Your task to perform on an android device: In the Yatra app,find a flight from Bangalore to Chennai departing on August 17, 2023 and returning on August 22, 2023 then select a flight after 2:00 p.m
Image 0: 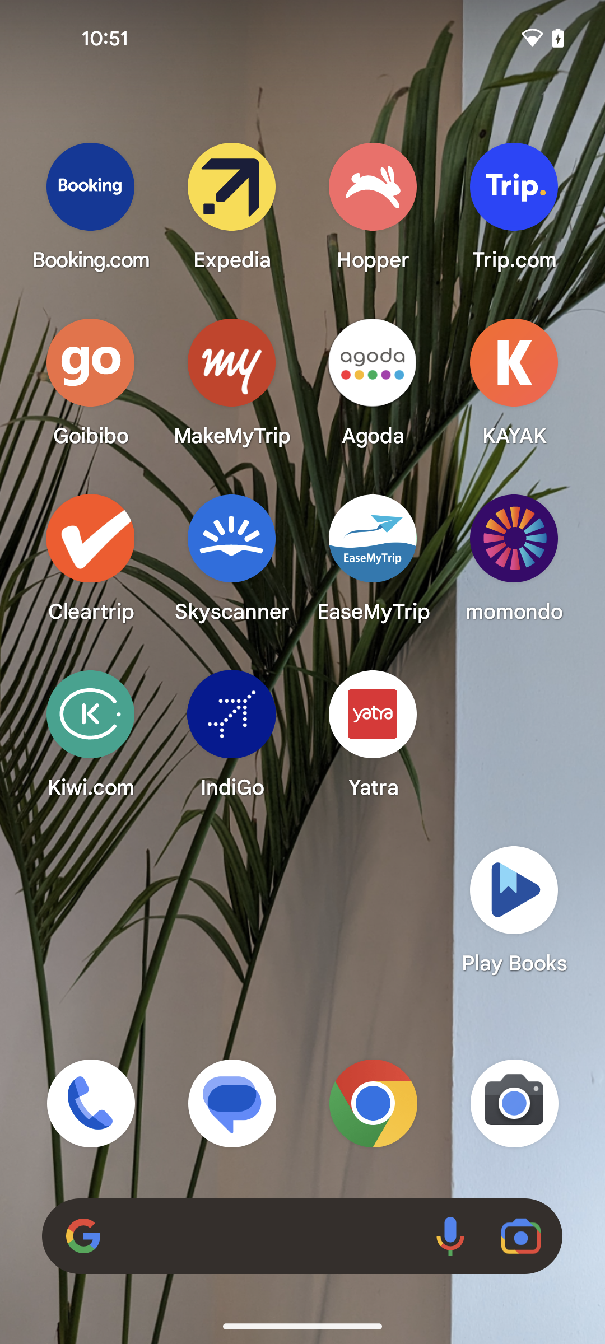
Open the Yatra app
Step 0: open app "Yatra"
Image 1: 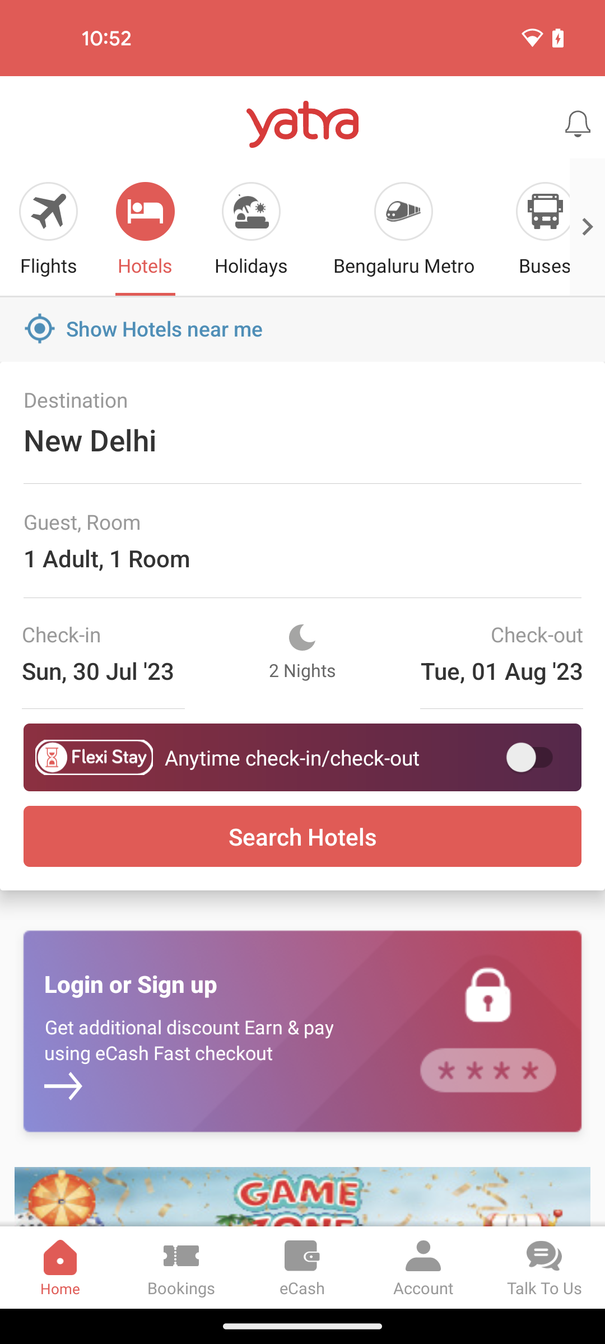
Tap on the flights option at the left top corner of the screen
Step 1: click (48, 211)
Image 2: 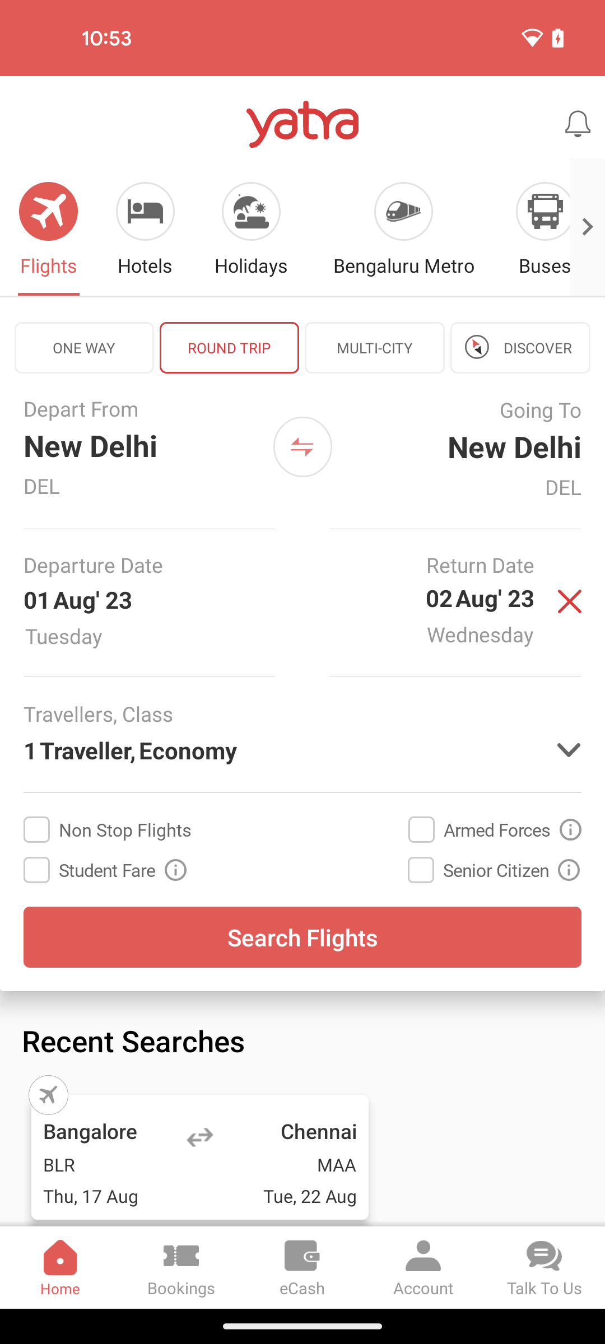
Click on the departure section
Step 2: click (137, 445)
Image 3: 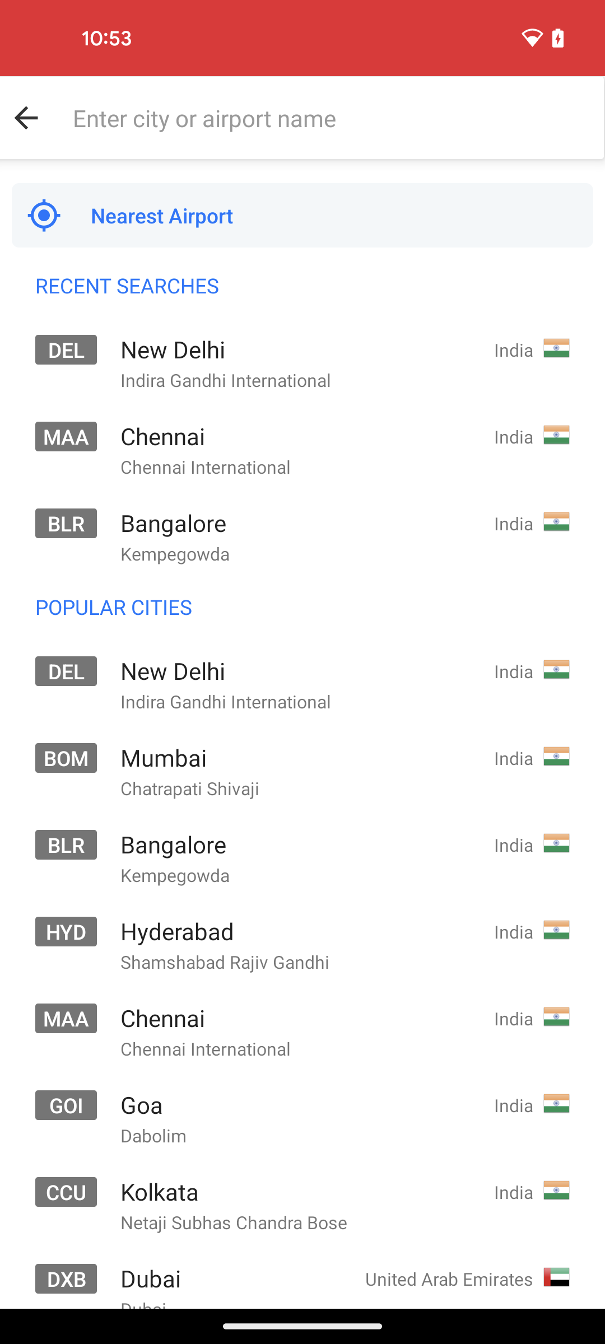
Select the Bangalore option
Step 3: click (302, 537)
Image 4: 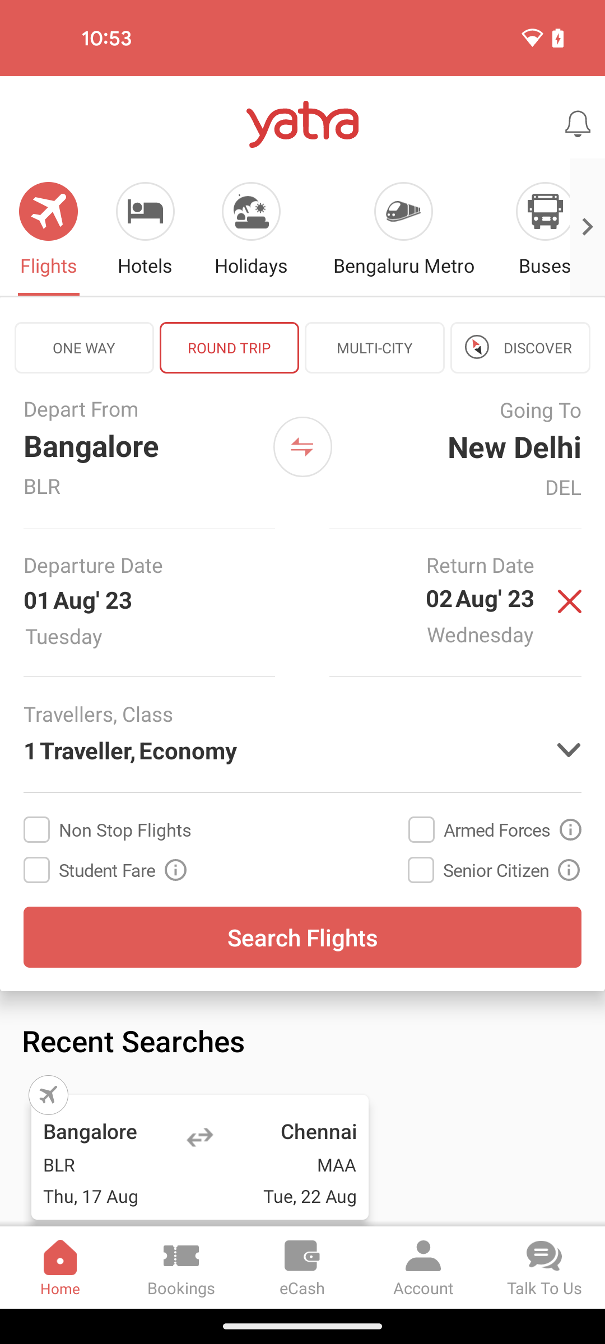
tap on the arrival section 
Step 4: click (468, 409)
Image 5: 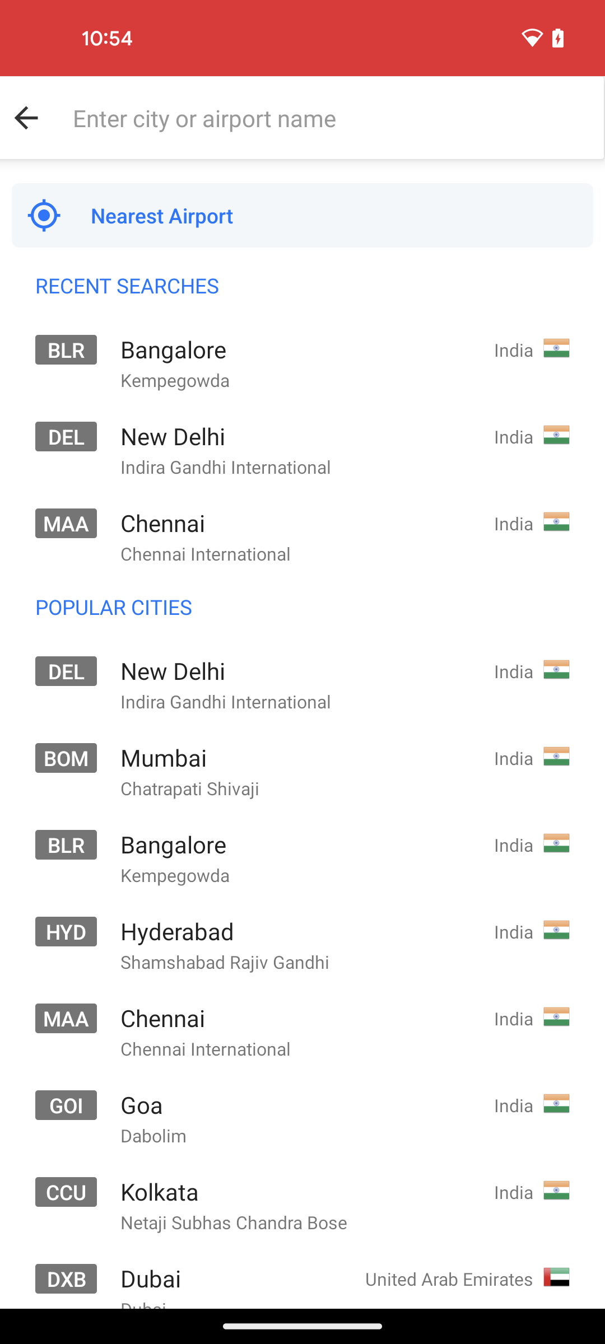
Select the location Chennai
Step 5: click (162, 522)
Image 6: 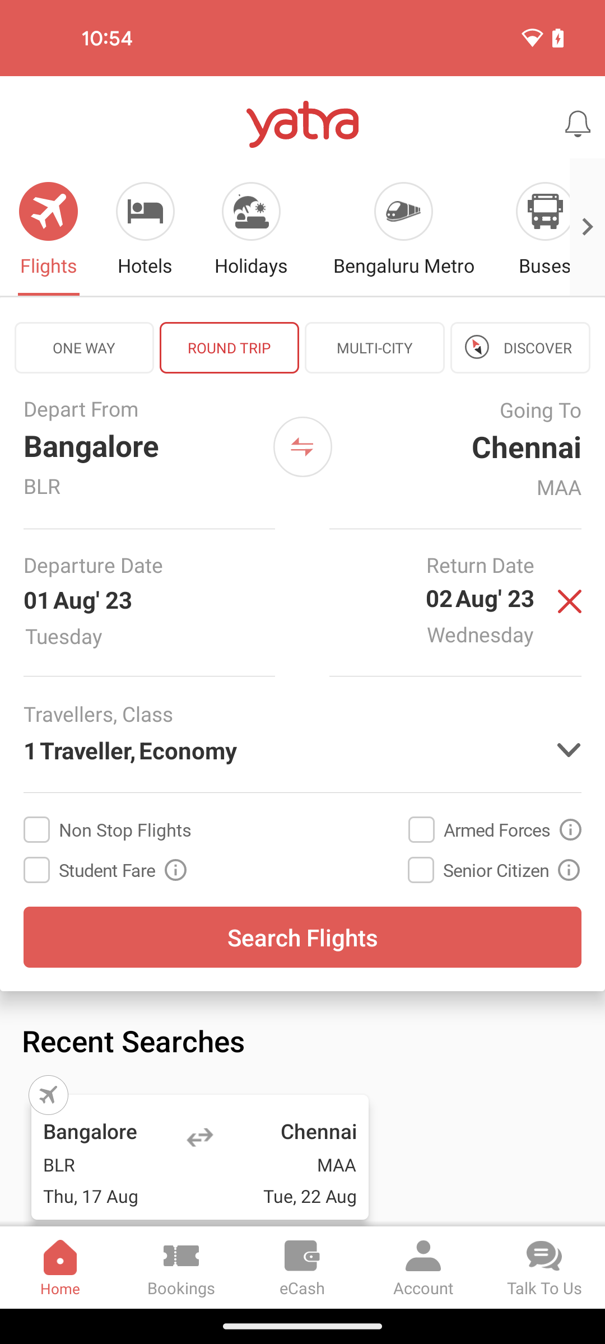
Tap on the departure date section
Step 6: click (151, 602)
Image 7: 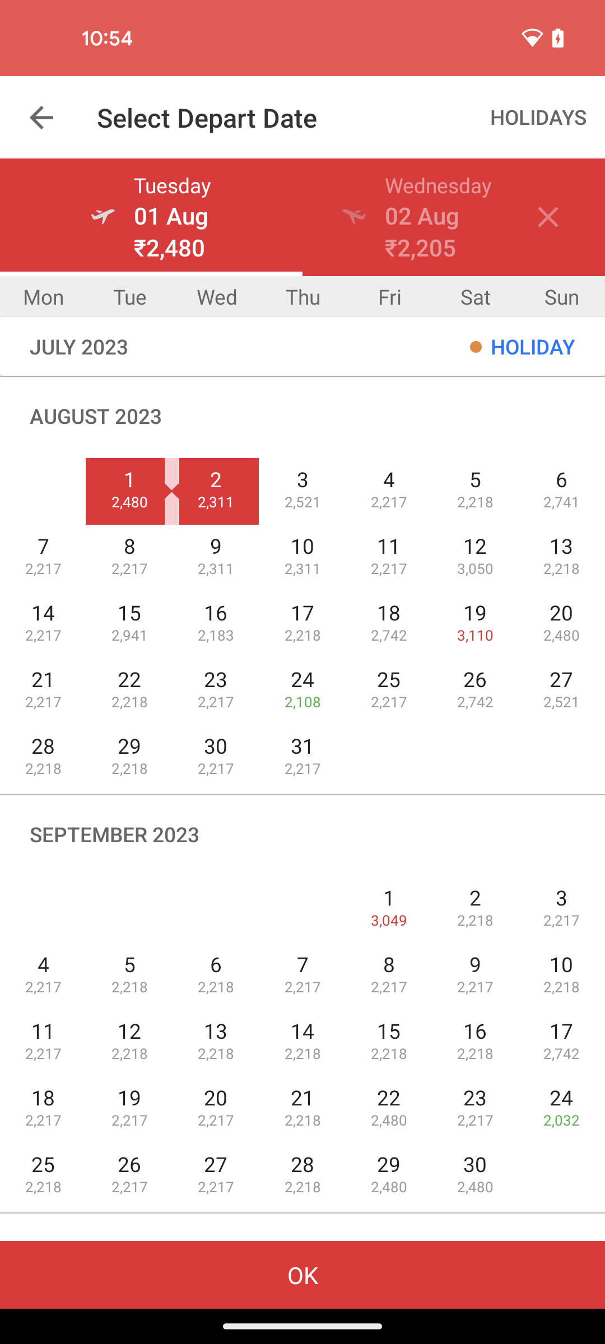
Select the departure date 17 august
Step 7: click (302, 611)
Image 8: 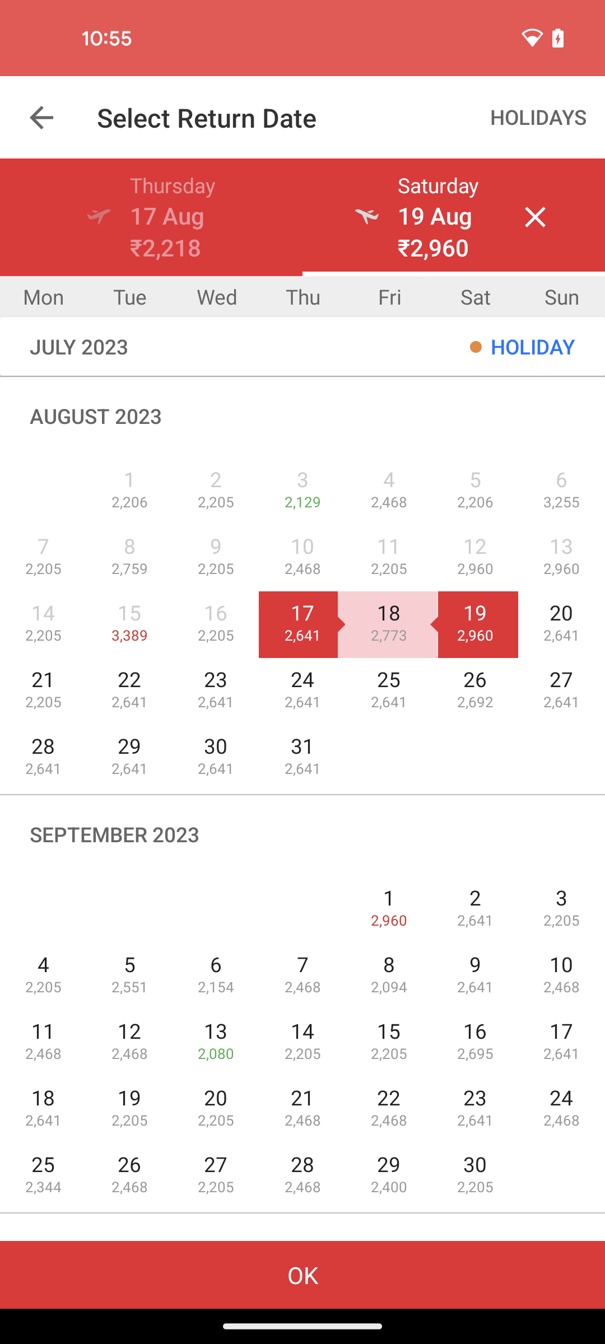
Tap on the return date section
Step 8: click (438, 185)
Image 9: 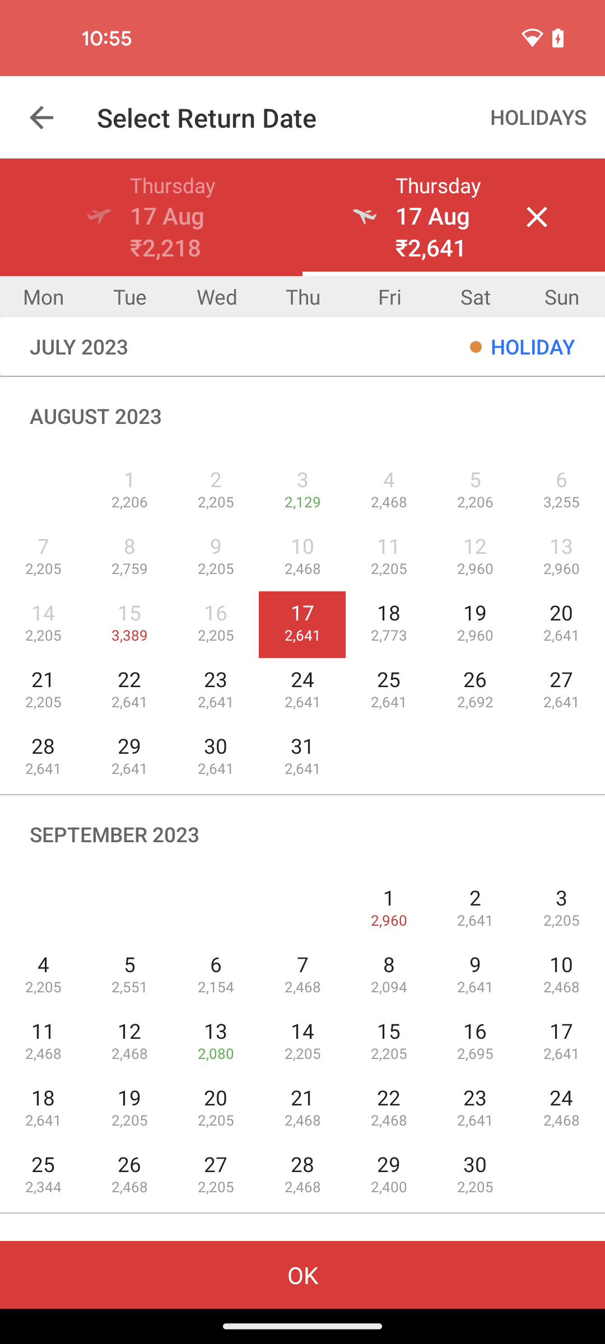
Select the return date 22 august
Step 9: click (114, 682)
Image 10: 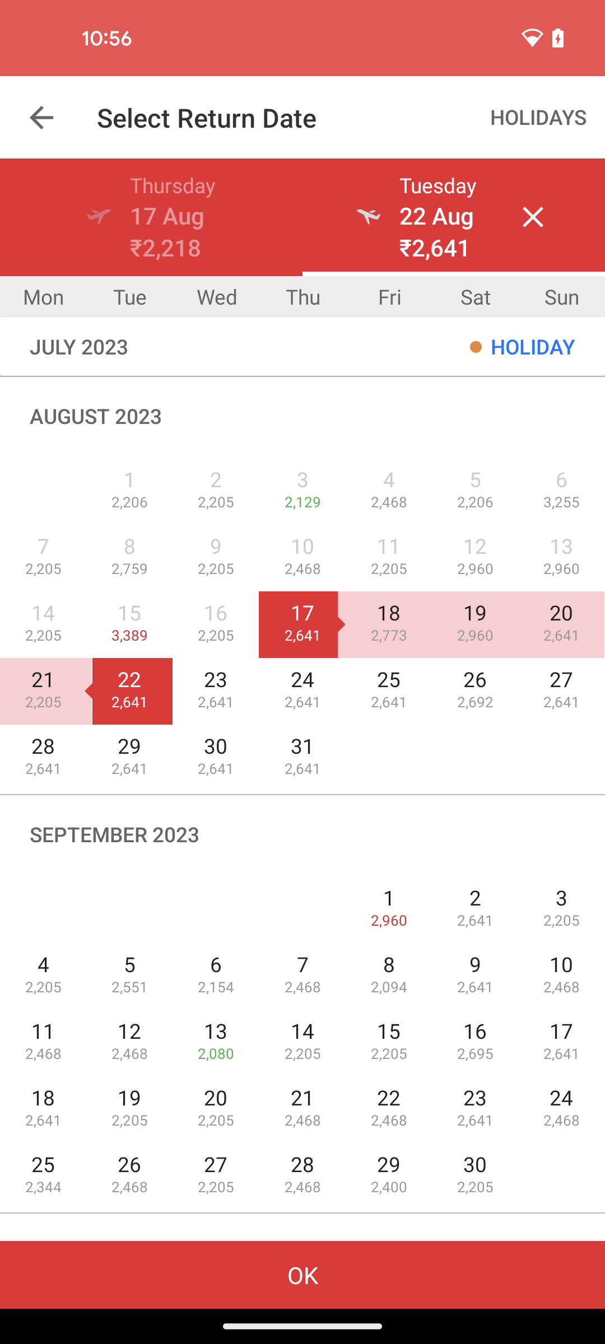
Tap on the OK button at the bottom of the screen
Step 10: click (302, 1267)
Image 11: 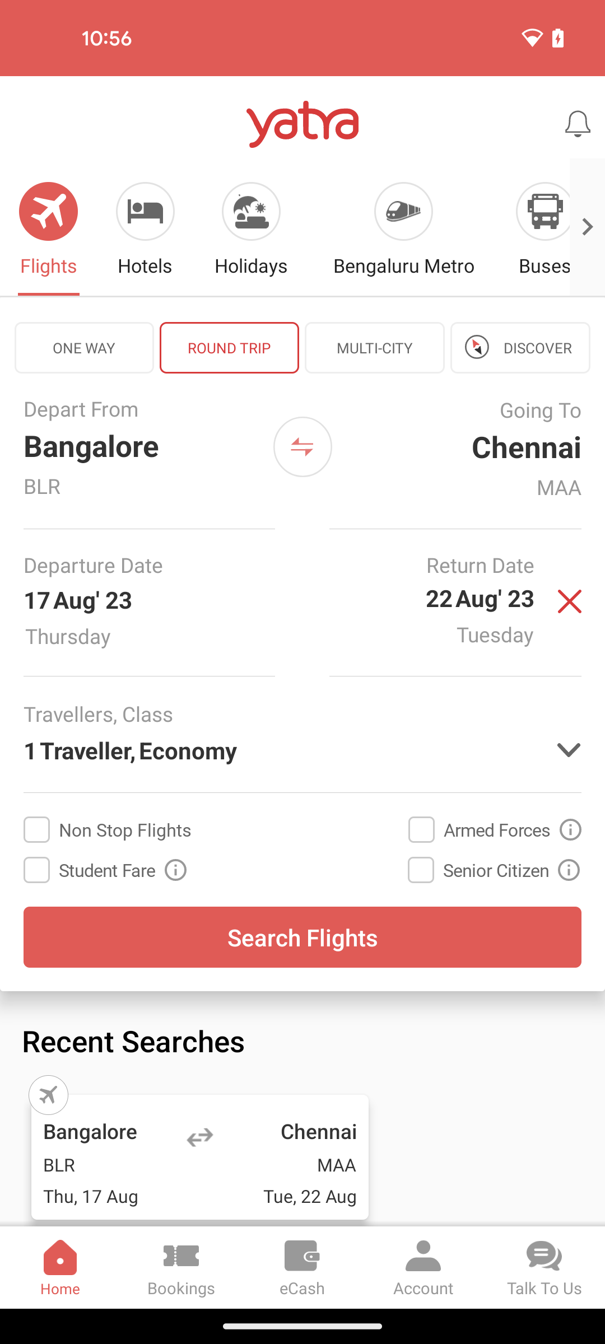
Tap on the search flights button
Step 11: click (302, 937)
Image 12: 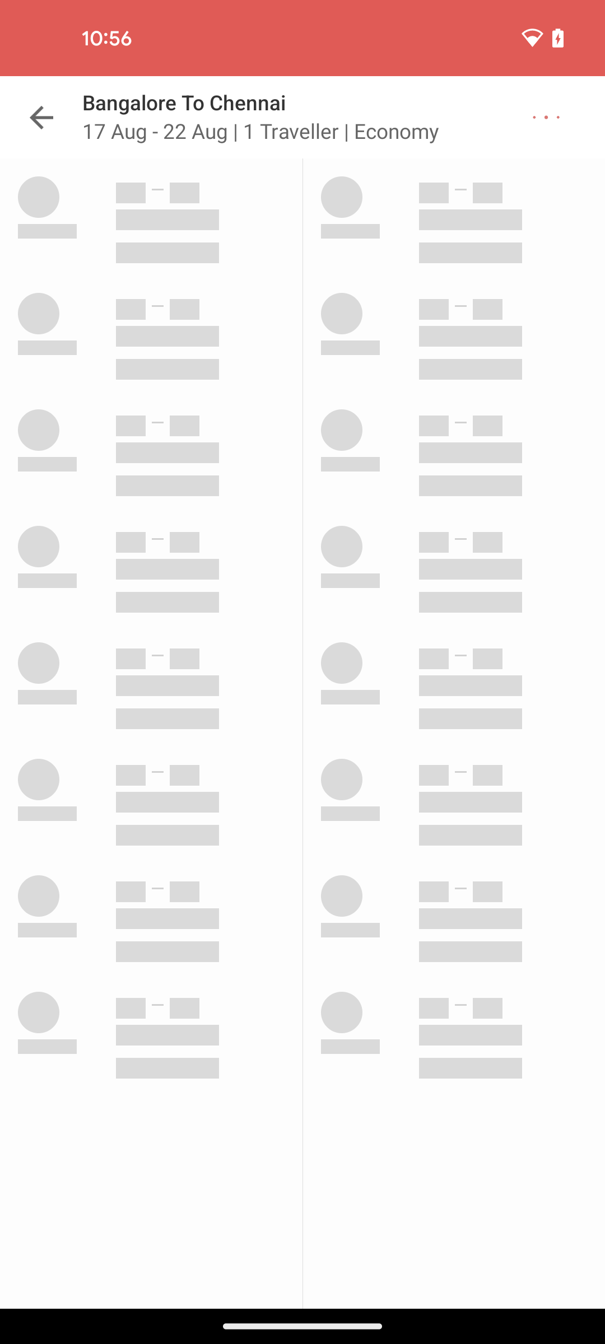
Tap on the search flights button
Step 12: wait
Image 13: 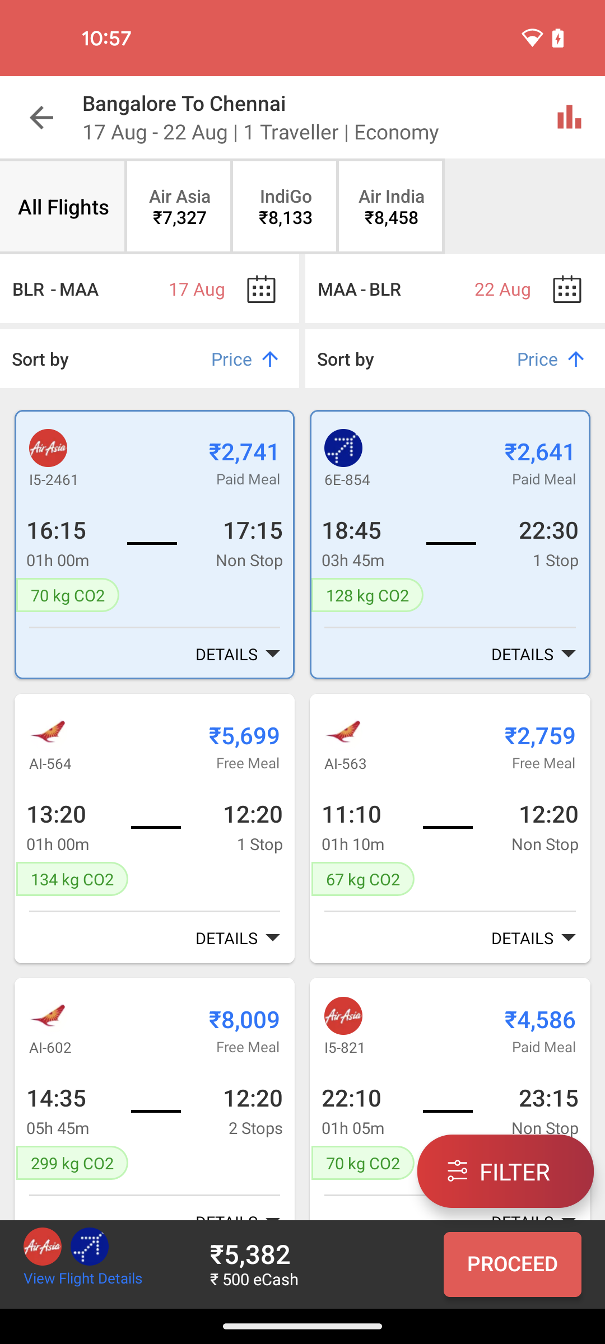
select the flight between 14:35 hr to 12:20 hr
Step 13: click (155, 1102)